Your task to perform on an android device: I want to save the current recording with the title YMCA in the Easy Voice Recorder app.
Image 0: 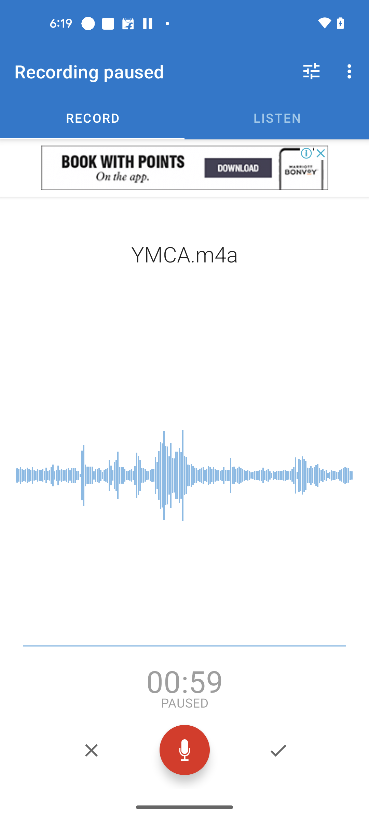
Click on the Tick icon at the bottom right corner of the screen to save the recording
Step 0: click (278, 750)